Your task to perform on an android device: Open the ABA weather app and set your current location to get current weather conditions and forecasts.
Image 2: 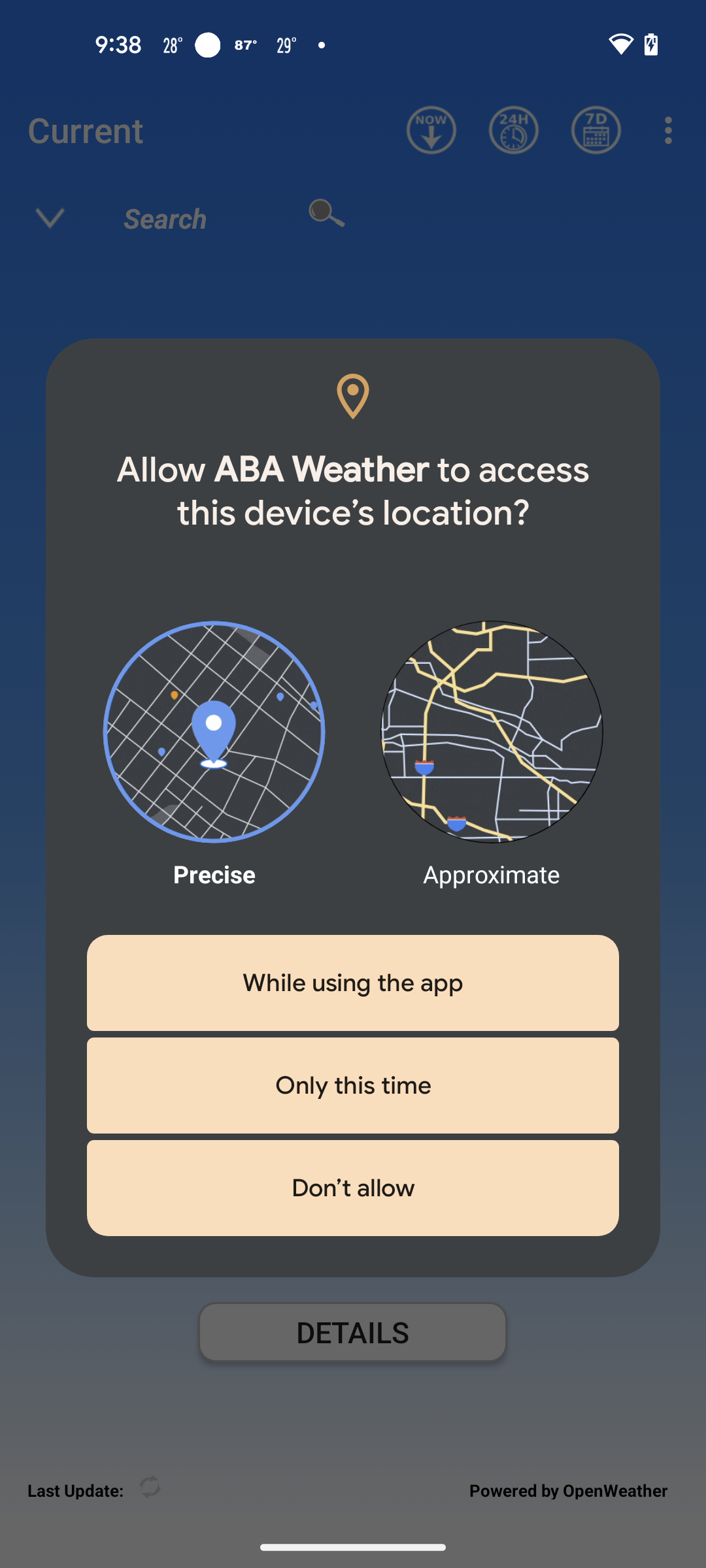
Now click on the "while using the app"
Step 2: click (353, 983)
Image 3: 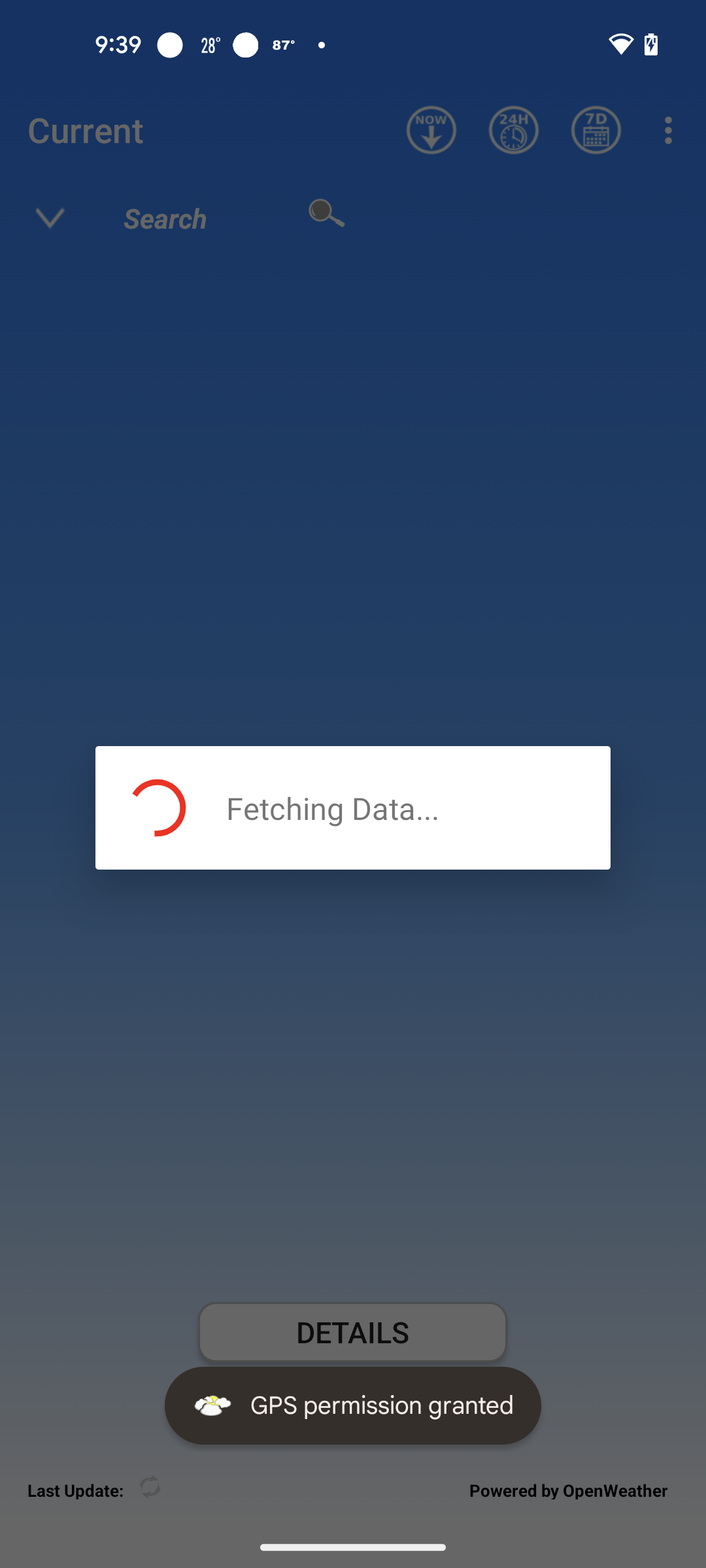
Now click on the "while using the app"
Step 3: wait